Your task to perform on an android device: Send an email to dbwscratch.test.id2@gmail.com with the subject Transfer.
Image 0: 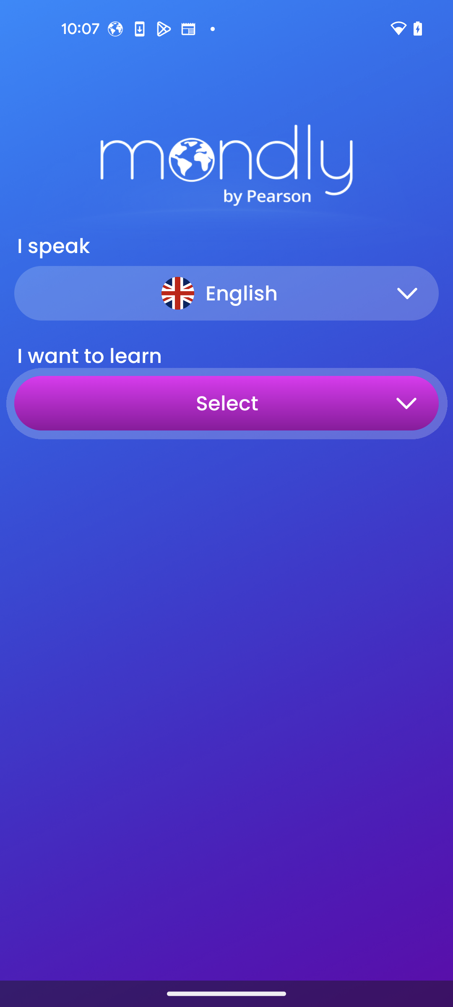
Open Gmail app
Step 0: open app "Gmail"
Image 1: 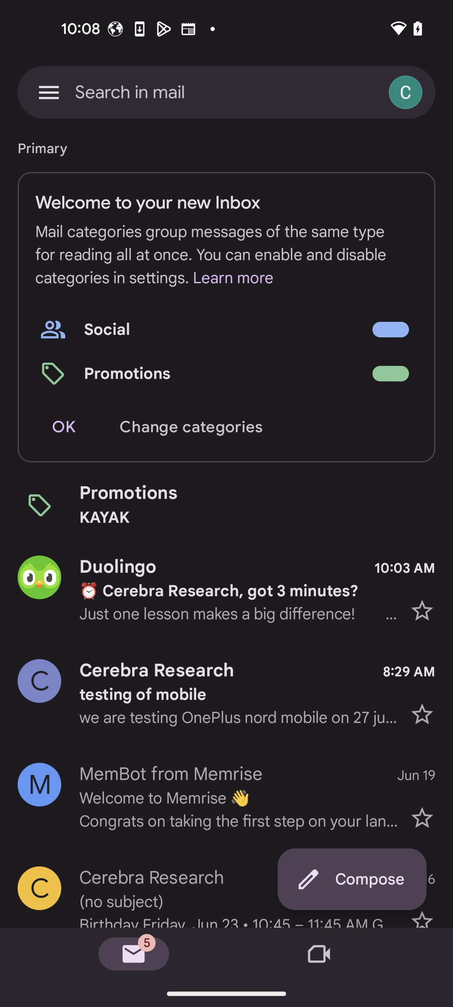
Click on Compose at the bottom right corner
Step 1: click (234, 877)
Image 2: 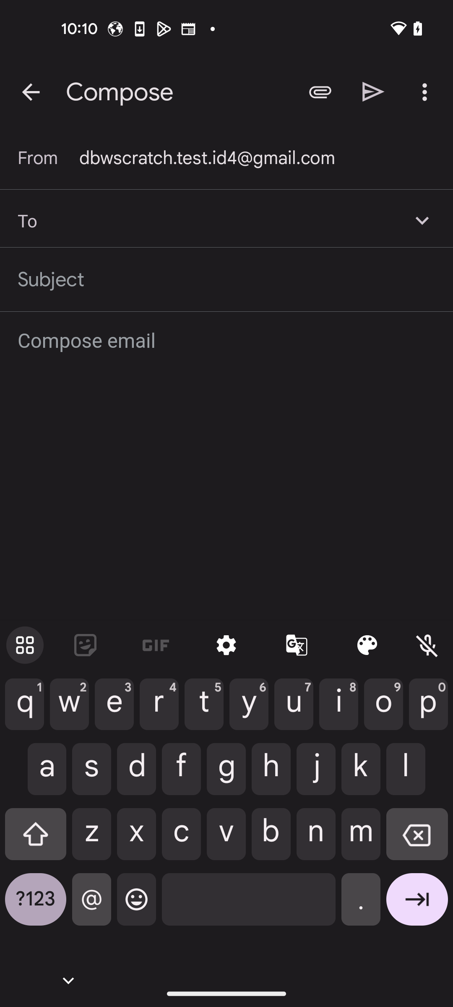
Enter email address dbwscratch.test.id2@gmail.com
Step 2: type "dbwscratch.test.id2@gmail.com"
Image 3: 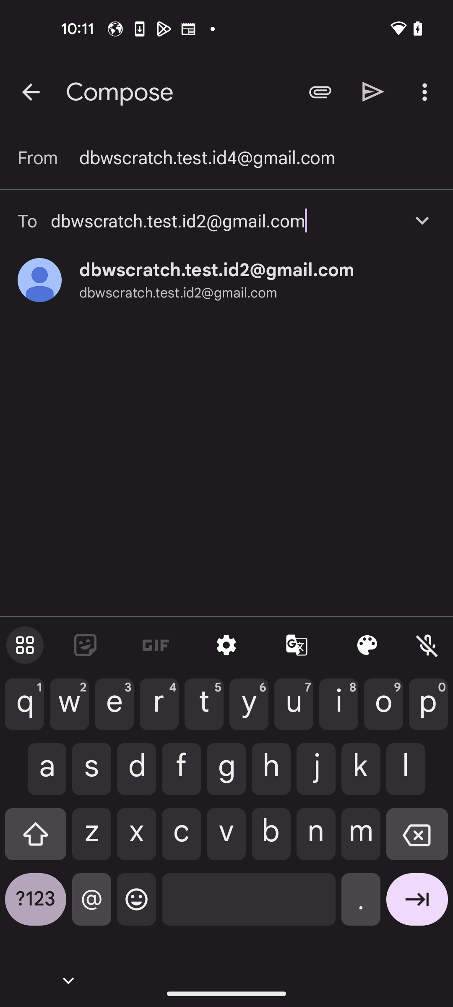
Select the result email address
Step 3: click (216, 270)
Image 5: 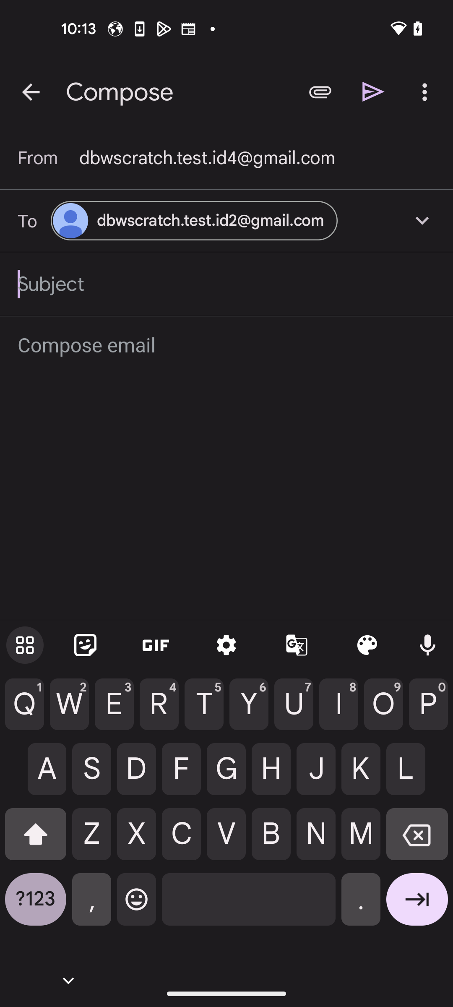
Type Transfer
Step 5: type "Transfer"
Image 6: 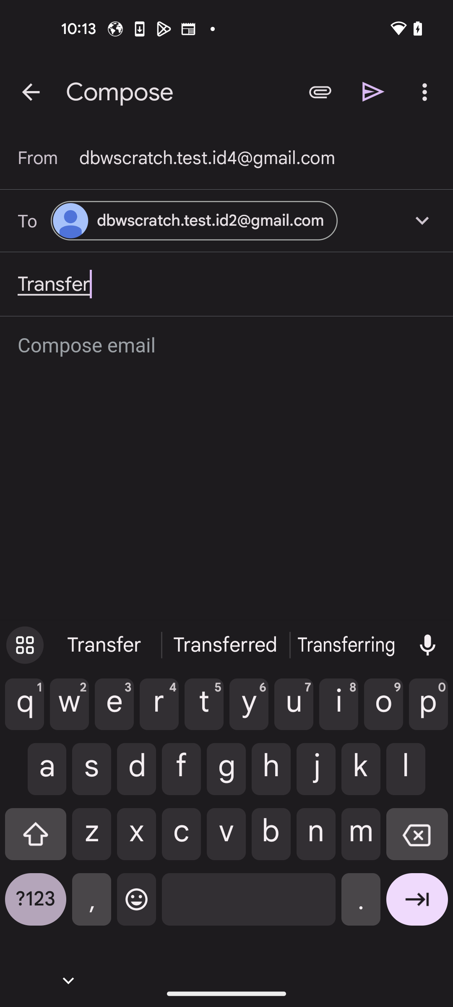
Click on Compose email
Step 6: click (227, 346)
Image 7: 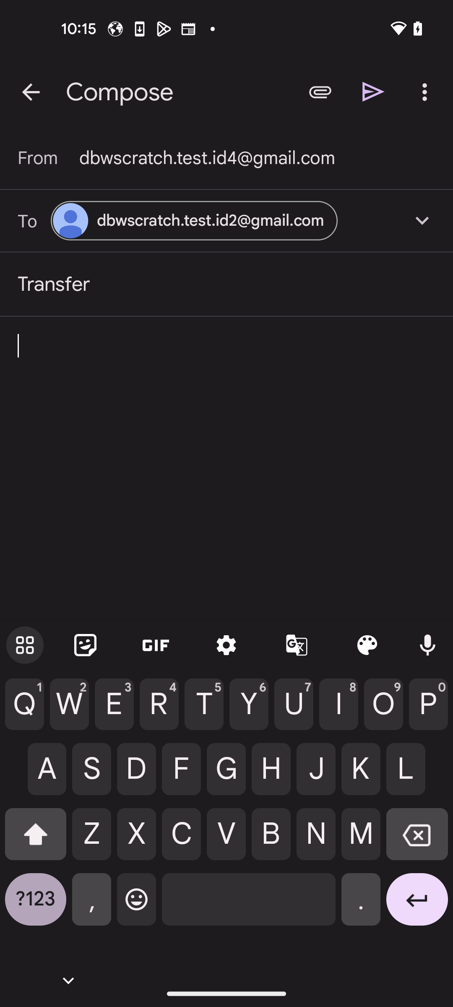
Type Job Transfer
Step 7: type "Job Transfer"
Image 8: 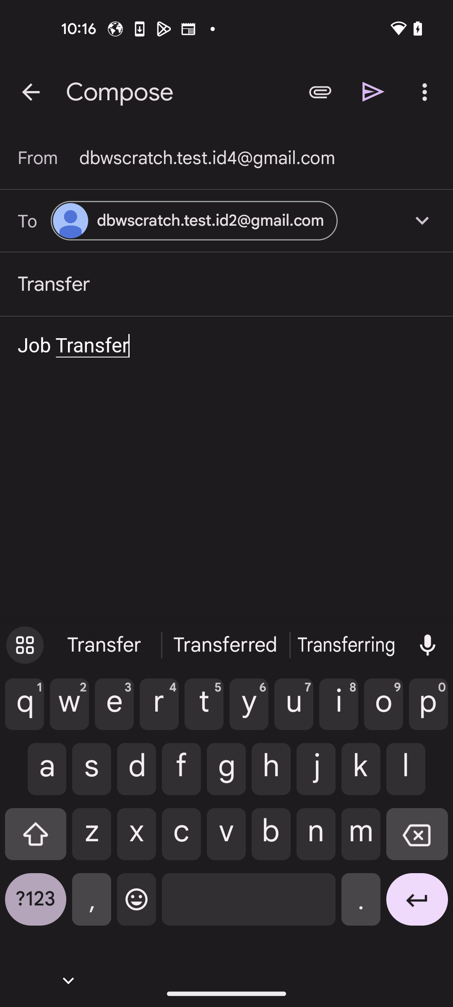
Click on Send icon
Step 8: click (373, 91)